Your task to perform on an android device: I want a Zara bag for my daughter, Violet Kramer.
Image 0: 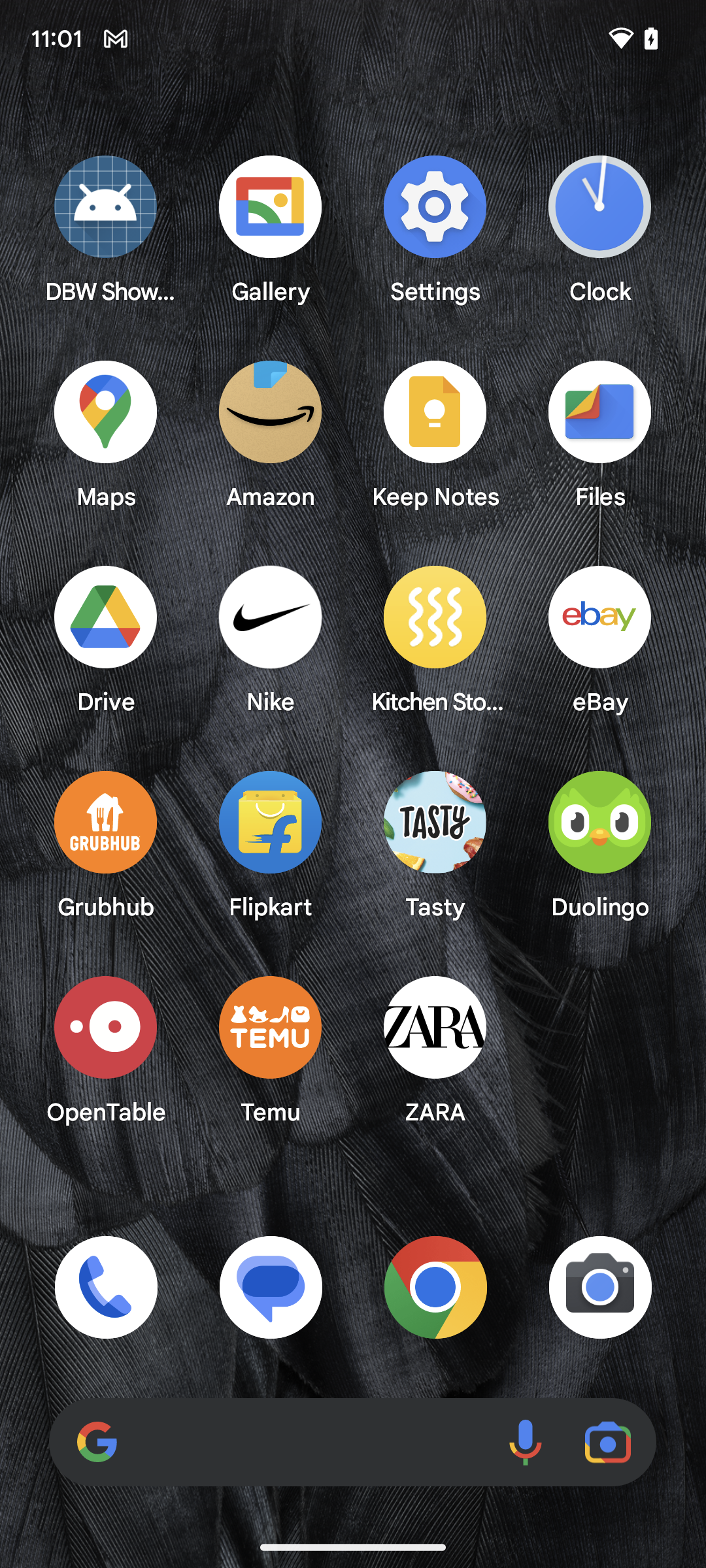
Open Zara app.
Step 0: open app "ZARA"
Image 2: 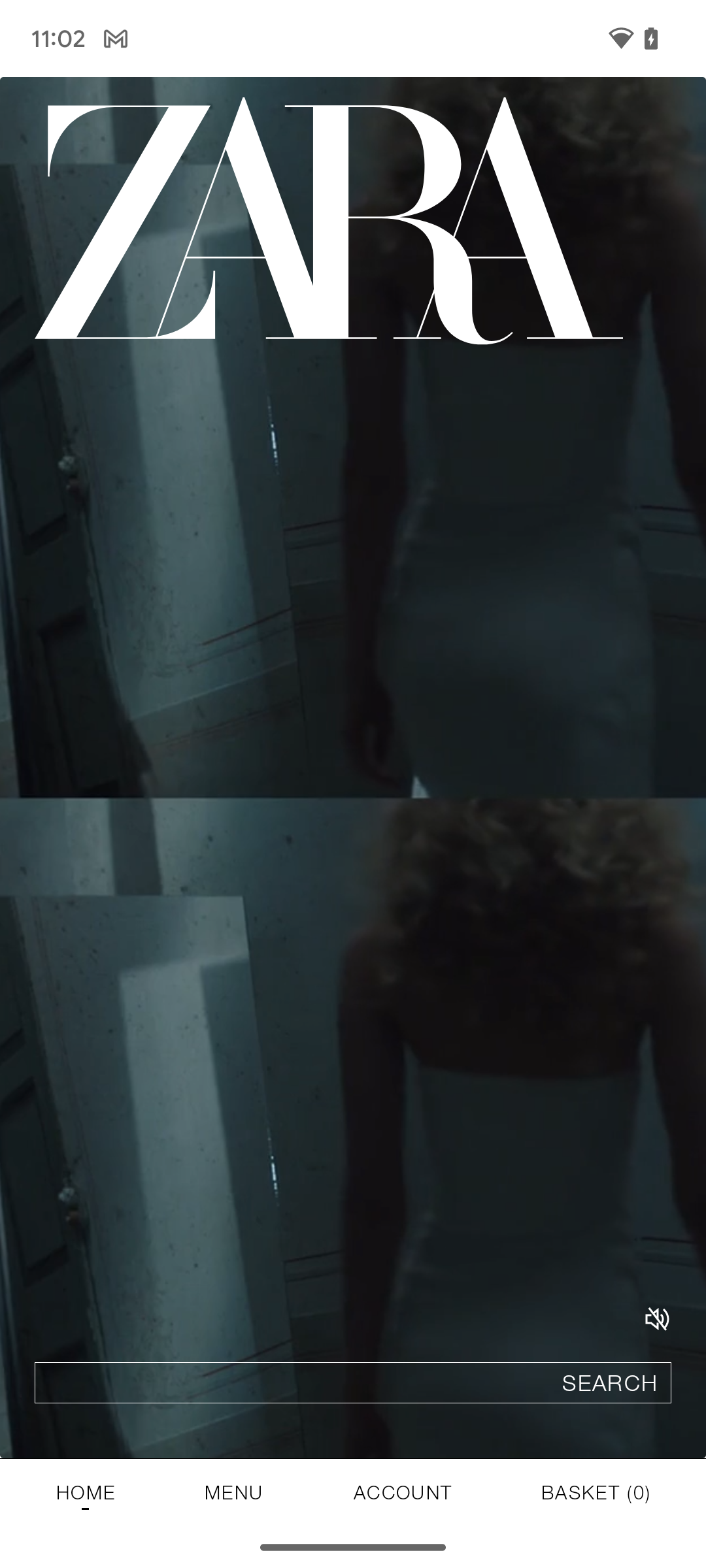
Click on the Search bar on the bottom of the screen.
Step 2: click (353, 1382)
Image 3: 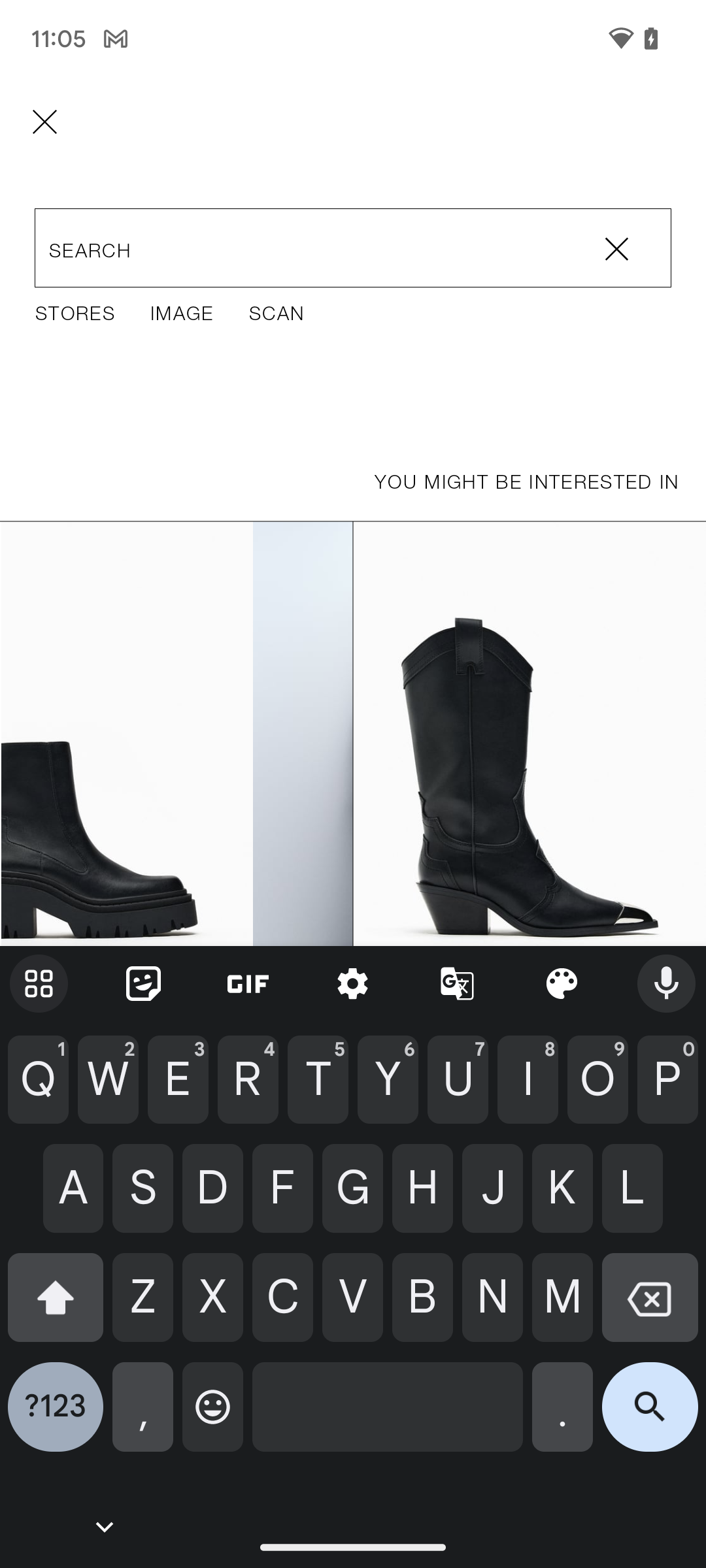
Type Bags on the screen.
Step 3: type "Bags"
Image 4: 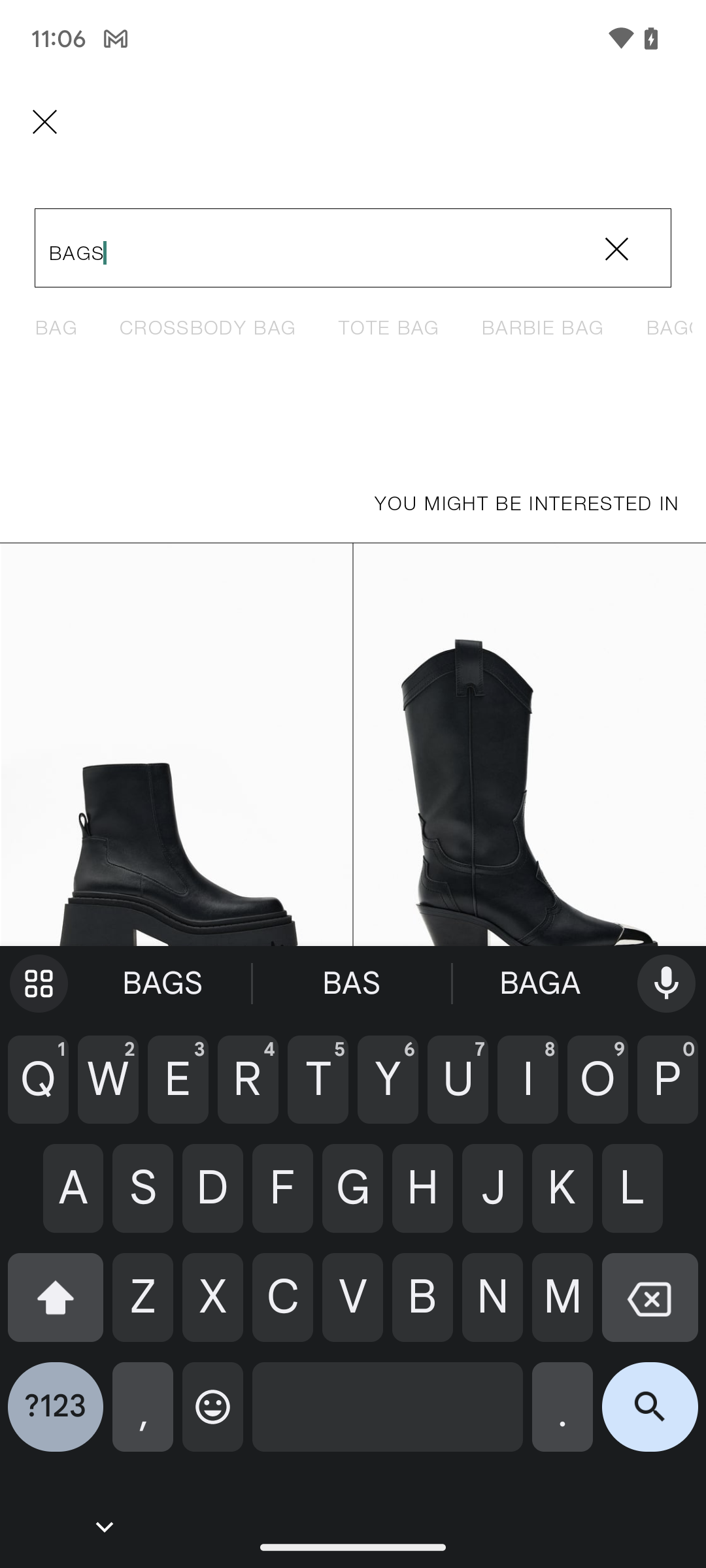
Click on the search icon on the bottom of the screen.
Step 4: click (650, 1417)